Your task to perform on an android device: It's time to change the color, as I am fed up with the old color so I want to choose black  color  in the Puma app
Image 0: 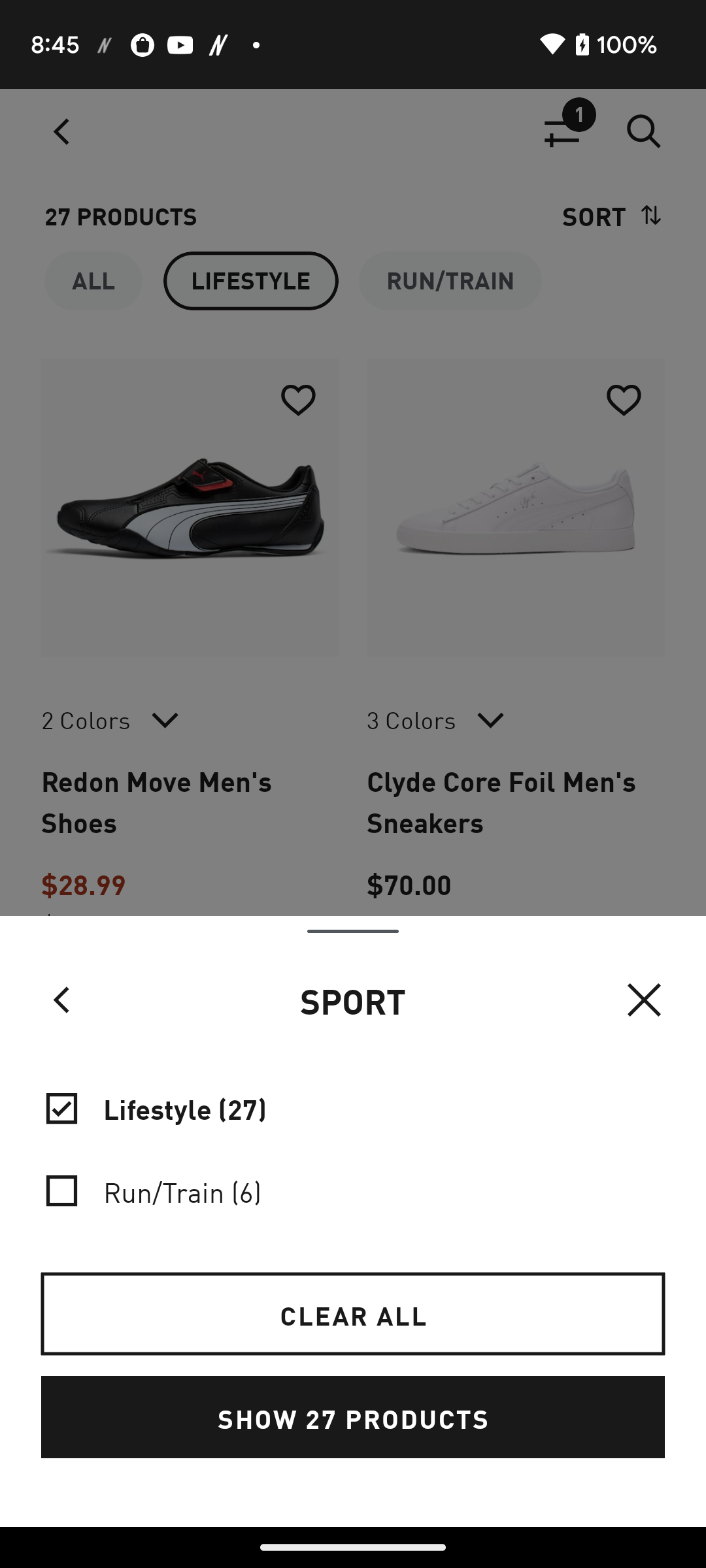
Click on the left arrow 
Step 0: click (61, 1000)
Image 1: 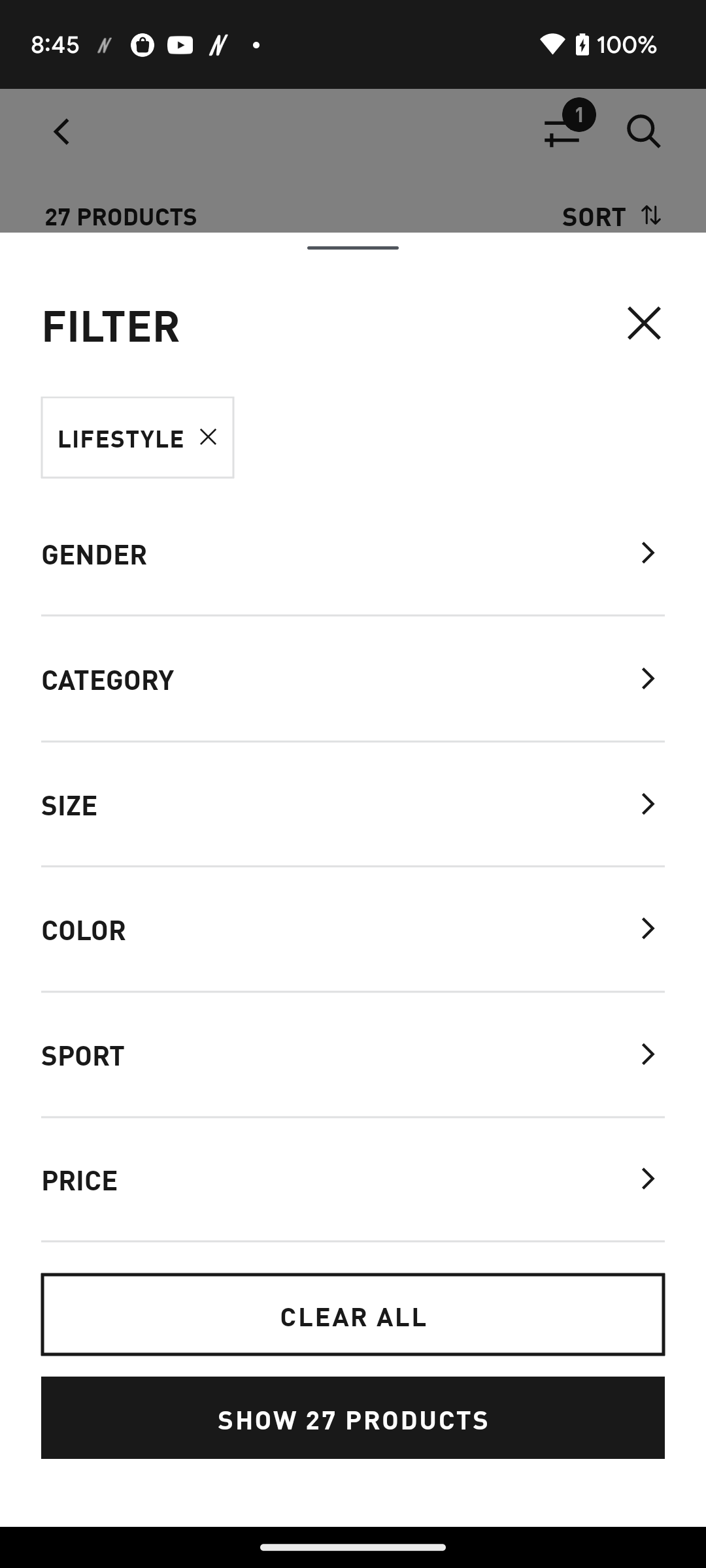
Click on the color option 
Step 1: click (84, 928)
Image 2: 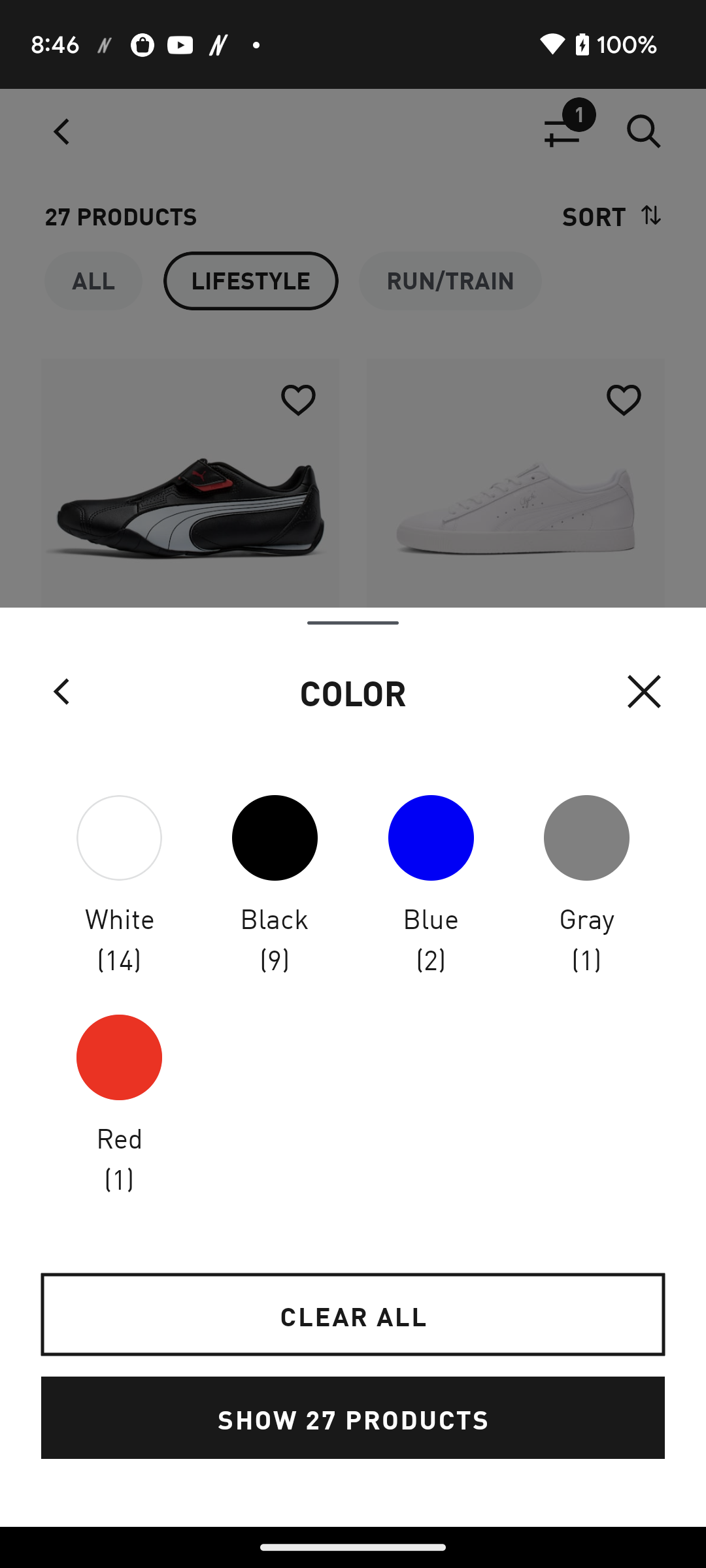
Click on the black option 
Step 2: click (274, 885)
Image 3: 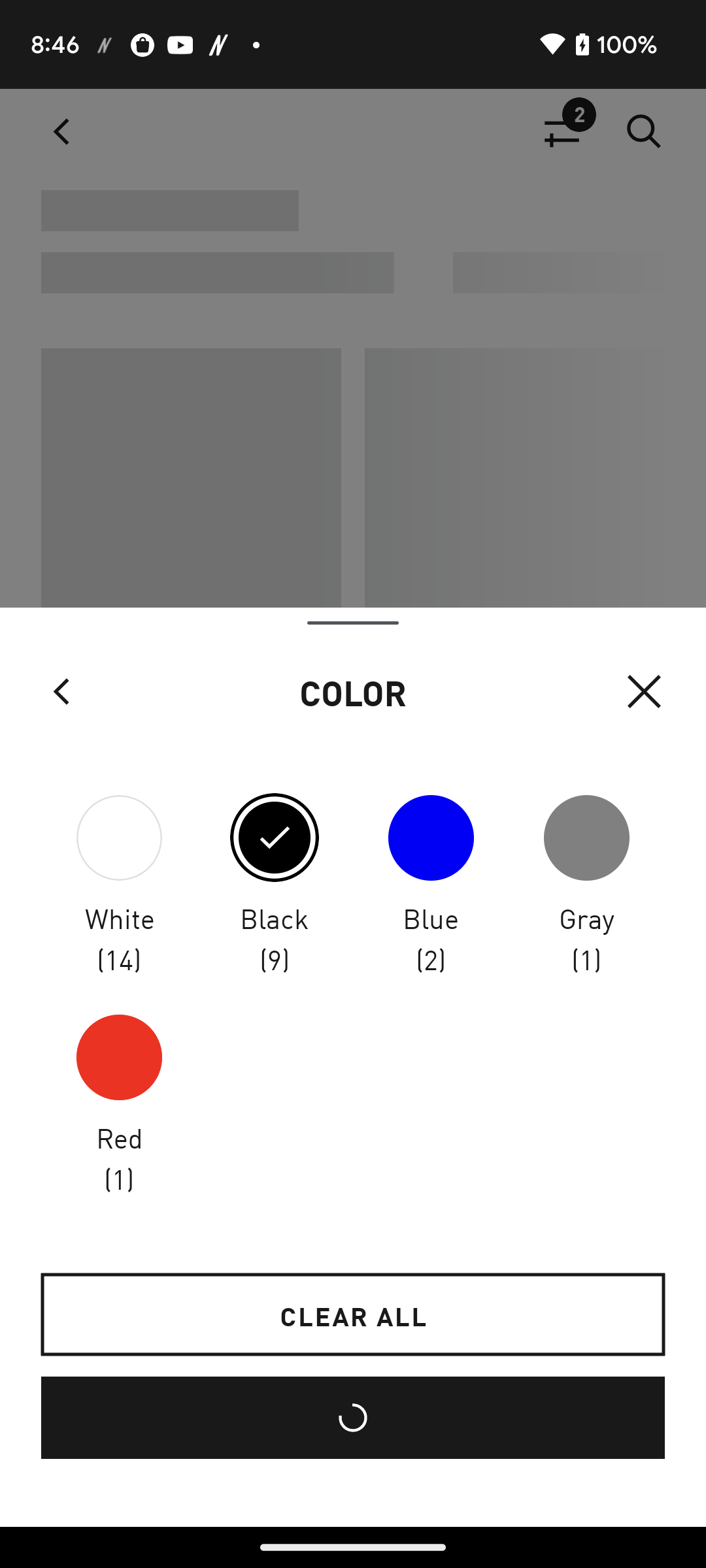
Click on the left arrow
Step 3: click (61, 691)